Your task to perform on an android device: The property I had previously viewed was well-liked by my family, who advised me to bookmark it on the Realtor.com app for later use.
Image 0: 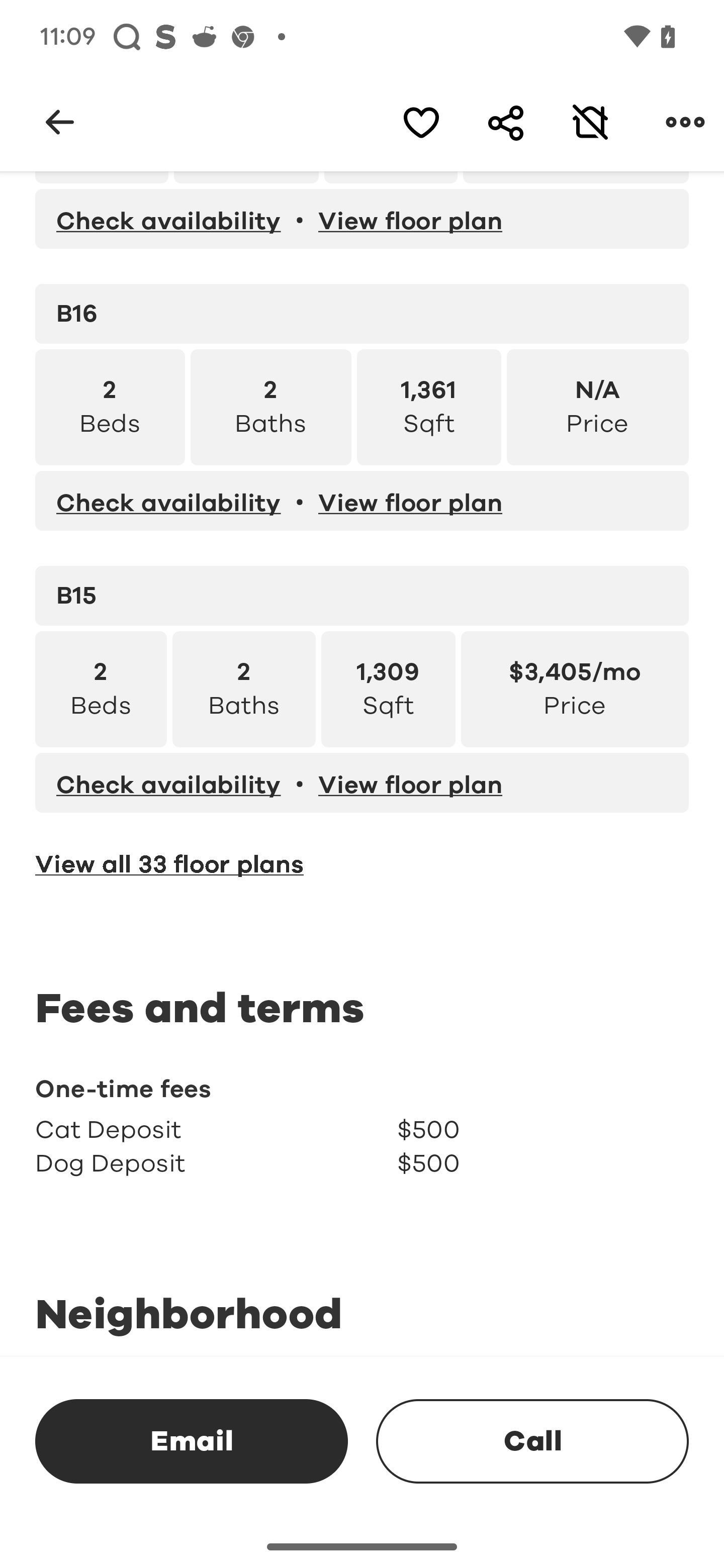
Click on heart icon at the top of the screen to bookmark the property
Step 0: click (421, 122)